Your task to perform on an android device: I liked the Yellow Belted Midi Dress after viewing the product details so add the product to the Cart in the Zara app
Image 0: 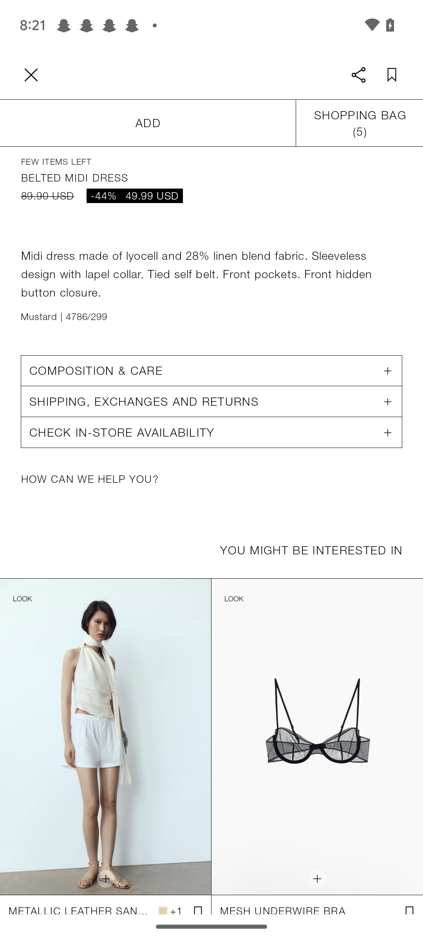
Swipe down the screen
Step 0: scroll up
Image 1: 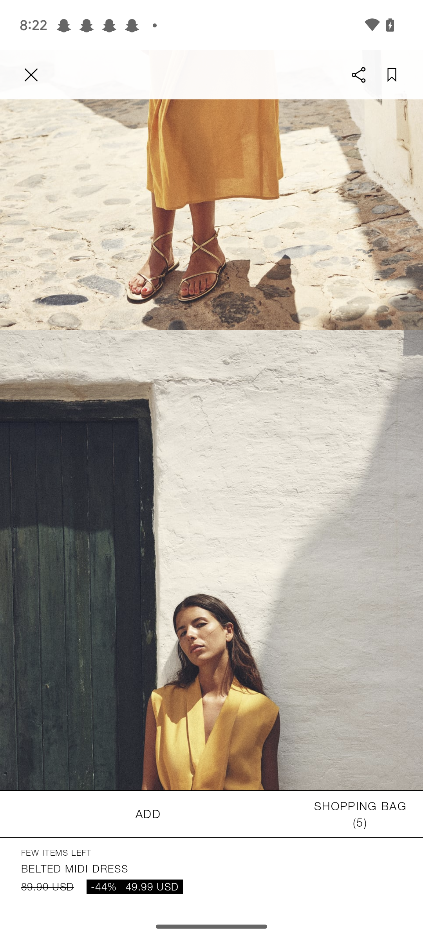
Click on the add button
Step 1: click (148, 814)
Image 2: 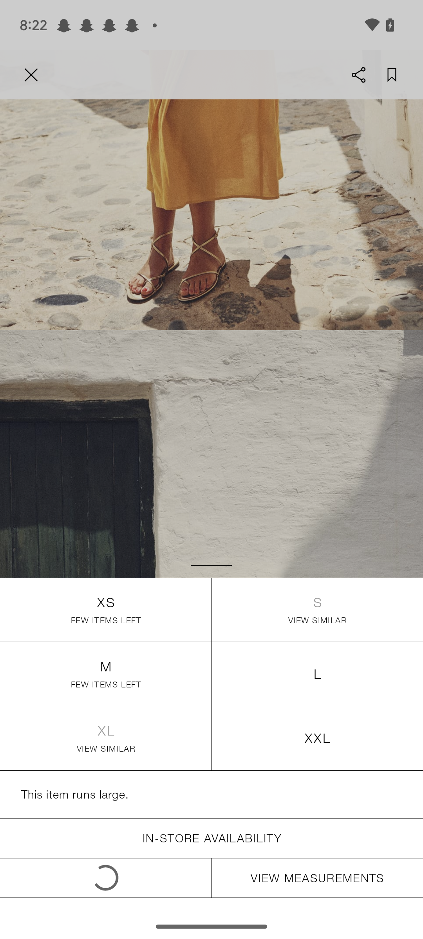
Select the L size
Step 2: click (317, 674)
Image 3: 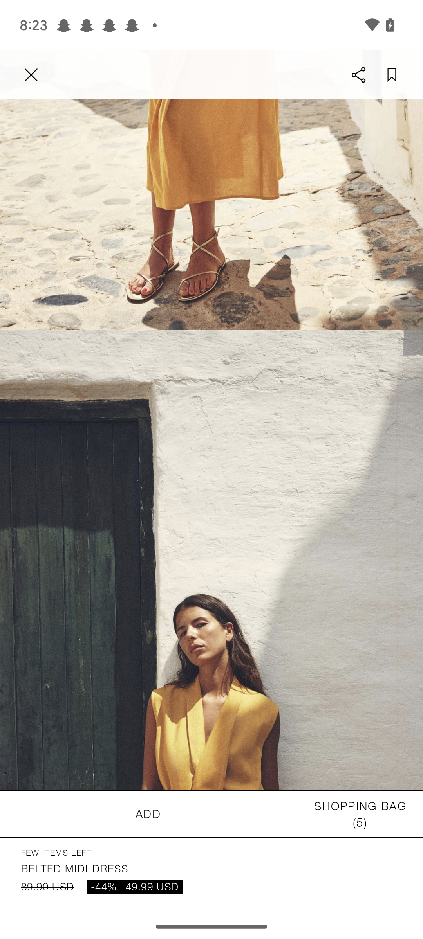
Select the L size
Step 3: wait